Your task to perform on an android device: Everything looks good on the profile, but I'd like to view the bus details departing at 10:38 and arrive at 11:52  a.m. on the GVB app in order to learn more about the specifics.
Image 0: 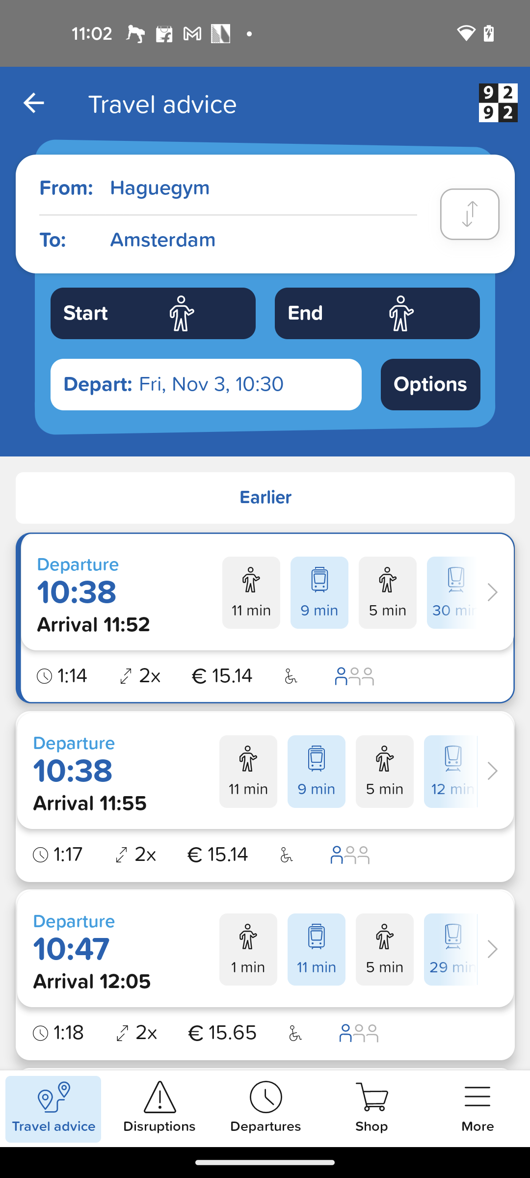
Click on the Bus departing at 10:38
Step 0: click (123, 593)
Image 1: 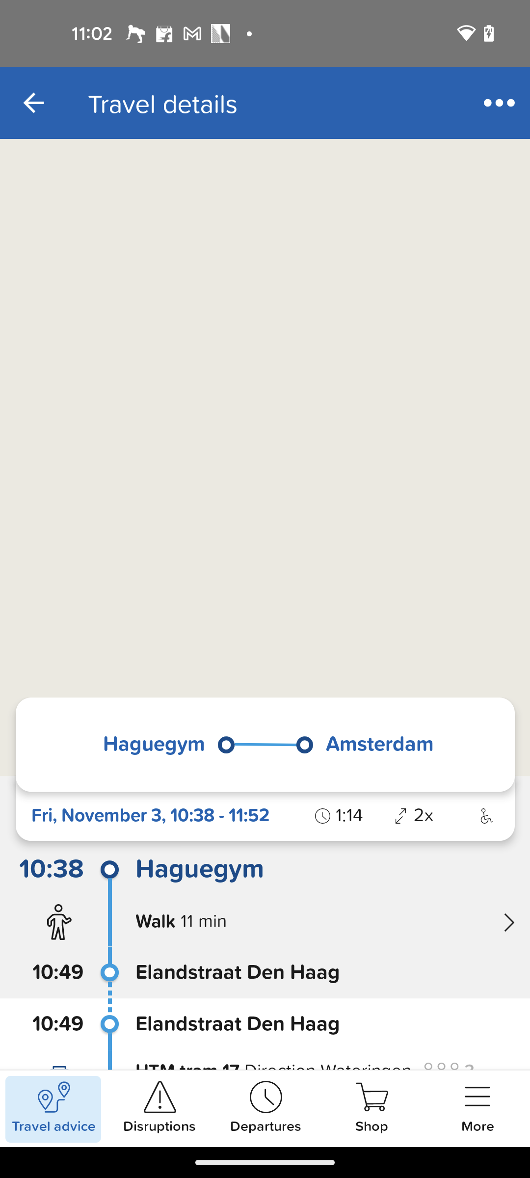
Swipe up for the details
Step 1: scroll down
Image 2: 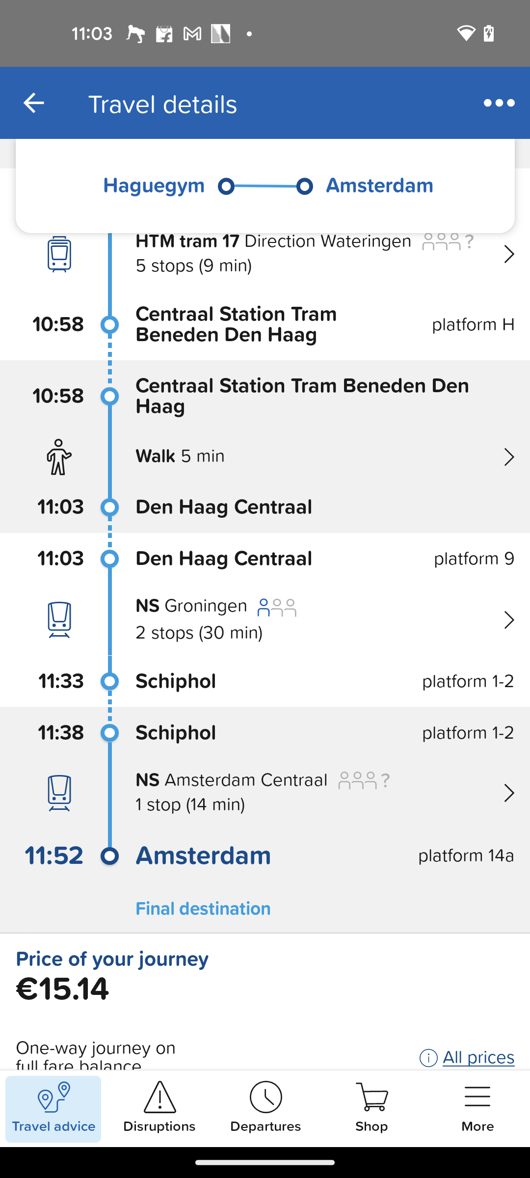
Swipe up for the details
Step 2: scroll down